Your task to perform on an android device: I want constant weather updates. Turn on the weather alert notification for Ystradgynlais in the AccuWeather app's settings.
Image 0: 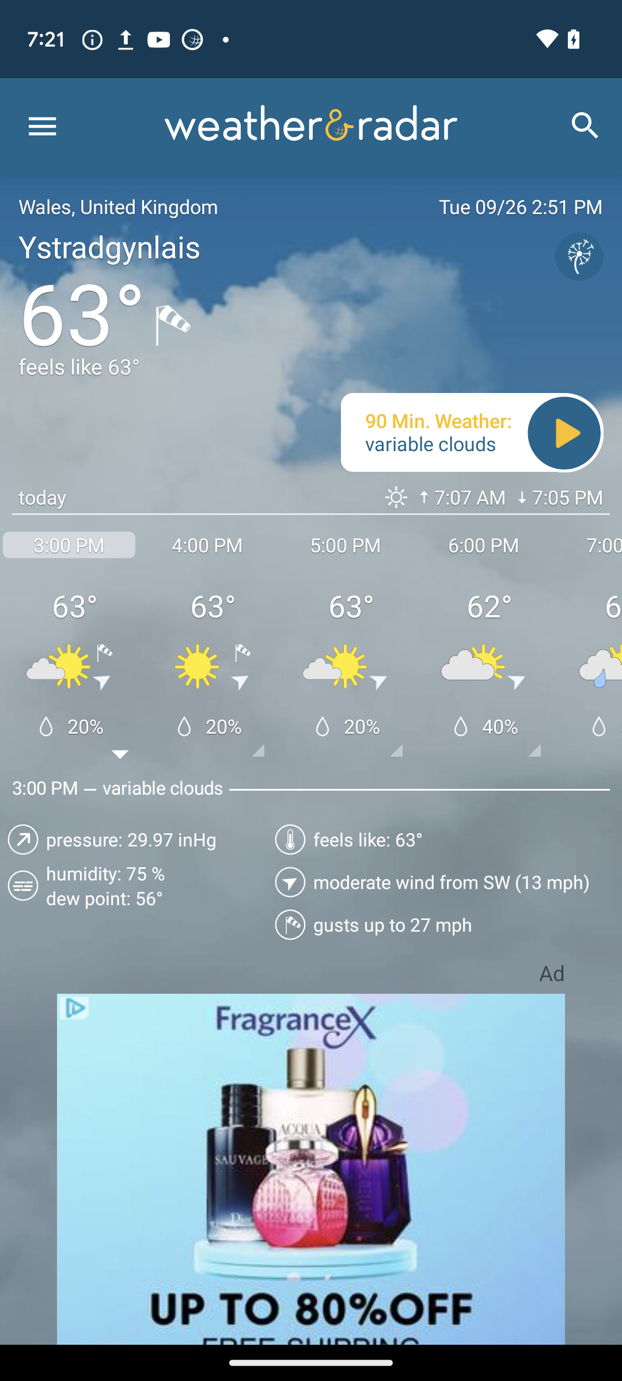
open the AccuWeather app
Step 0: open app "AccuWeather"
Image 1: 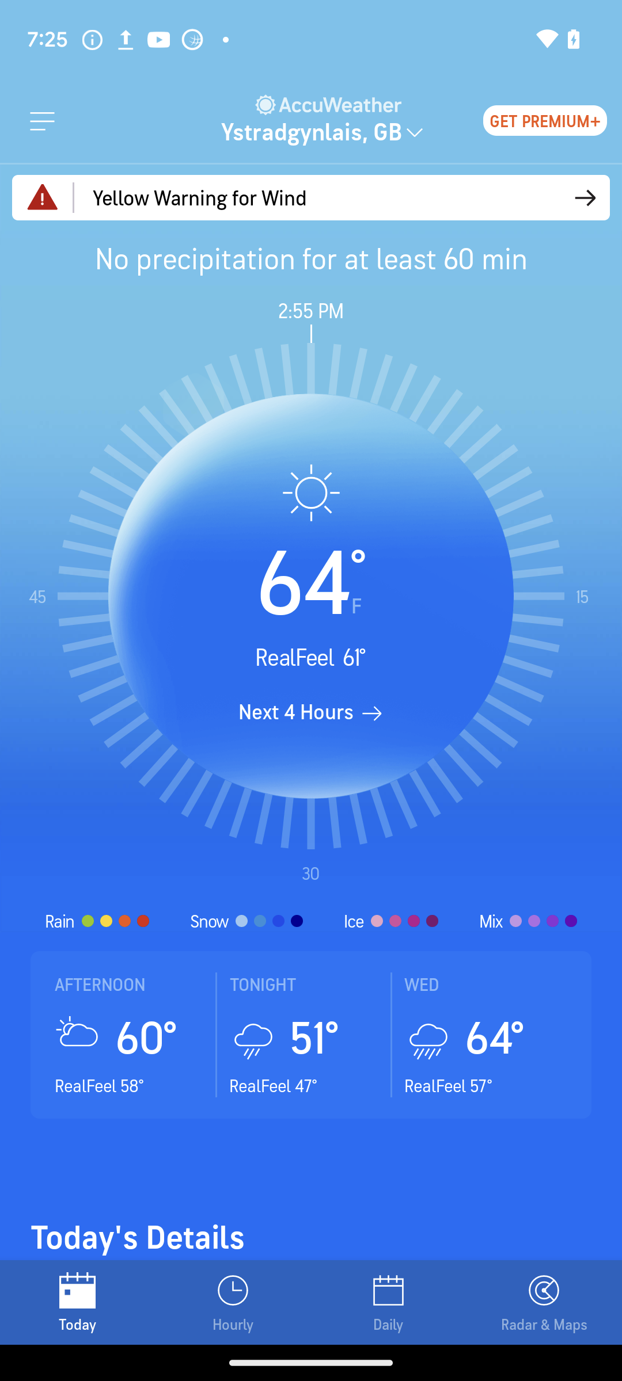
Click on the menu icon on the top left of the screen
Step 1: click (42, 120)
Image 2: 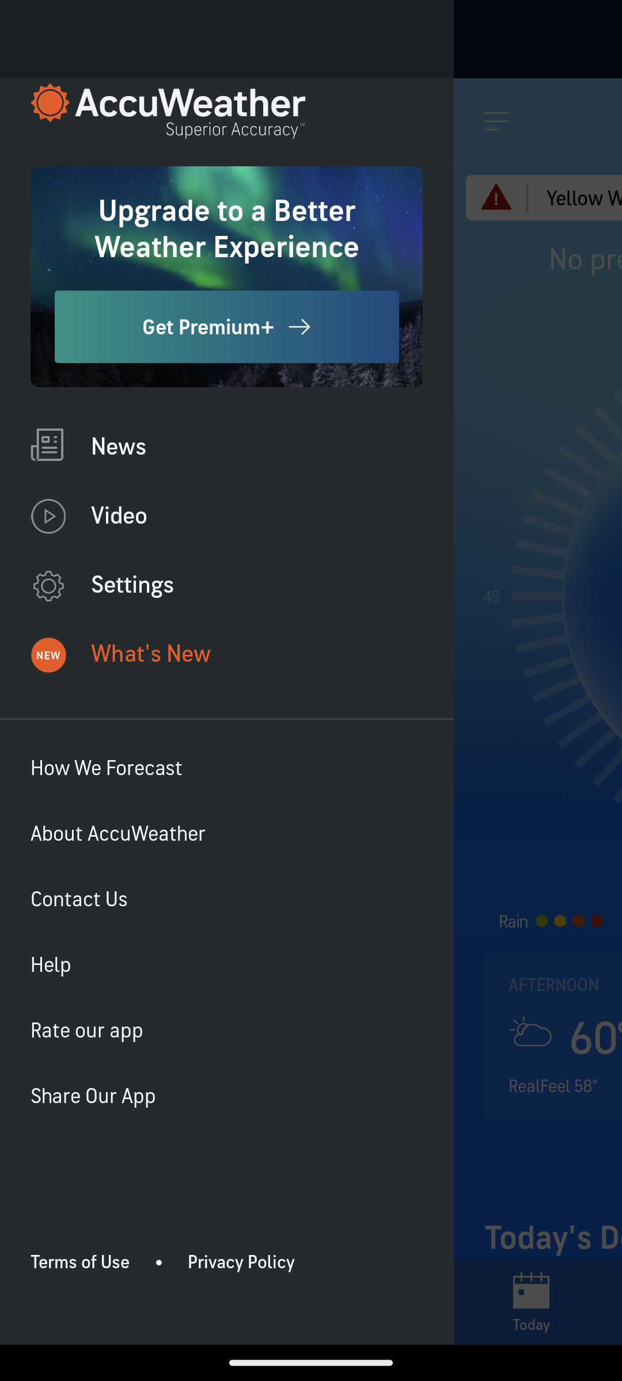
Click on the settings option
Step 2: click (132, 583)
Image 4: 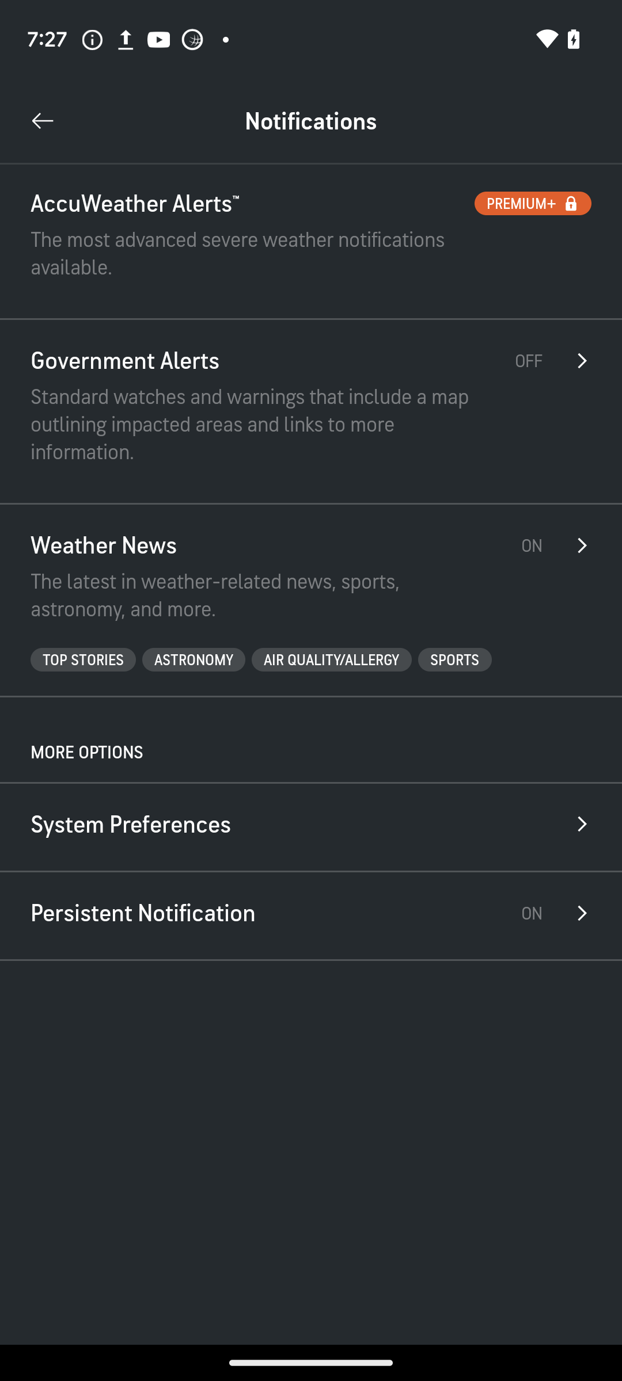
Click on Government Alerts option
Step 4: click (256, 425)
Image 5: 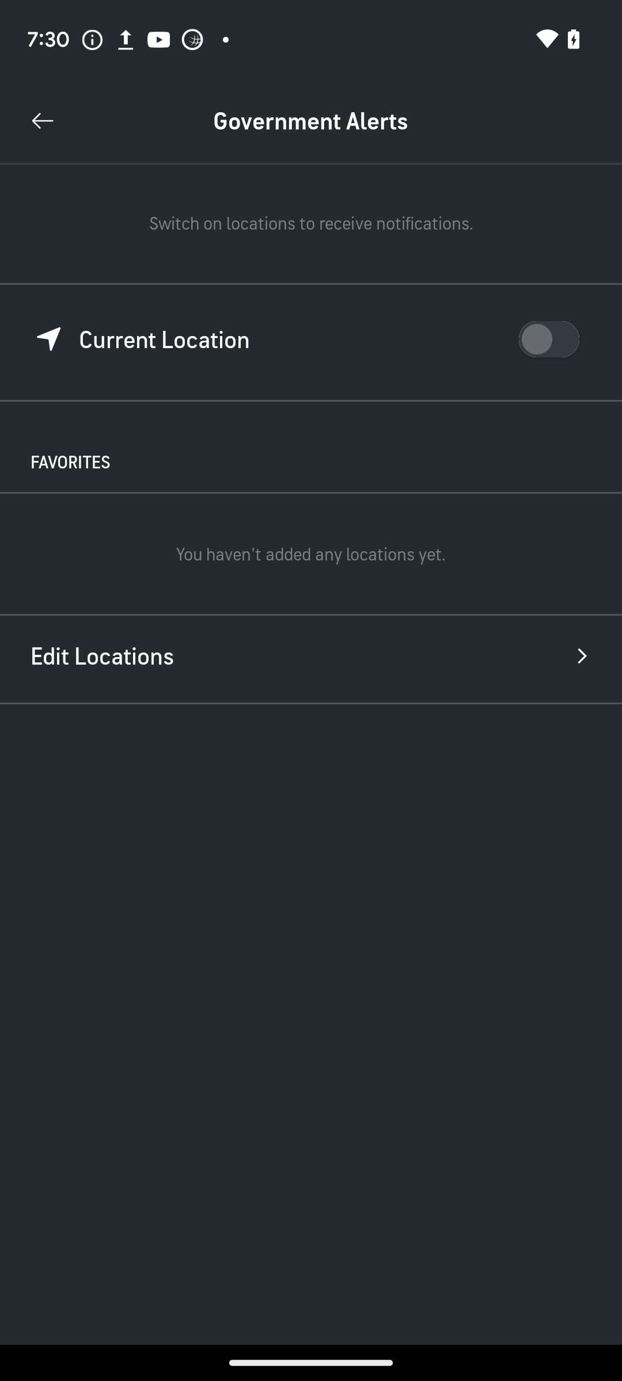
Click on the current location option
Step 5: click (549, 339)